Your task to perform on an android device: Get Help From the edX AI chat box on how to enroll for any course on the edX app.
Image 0: 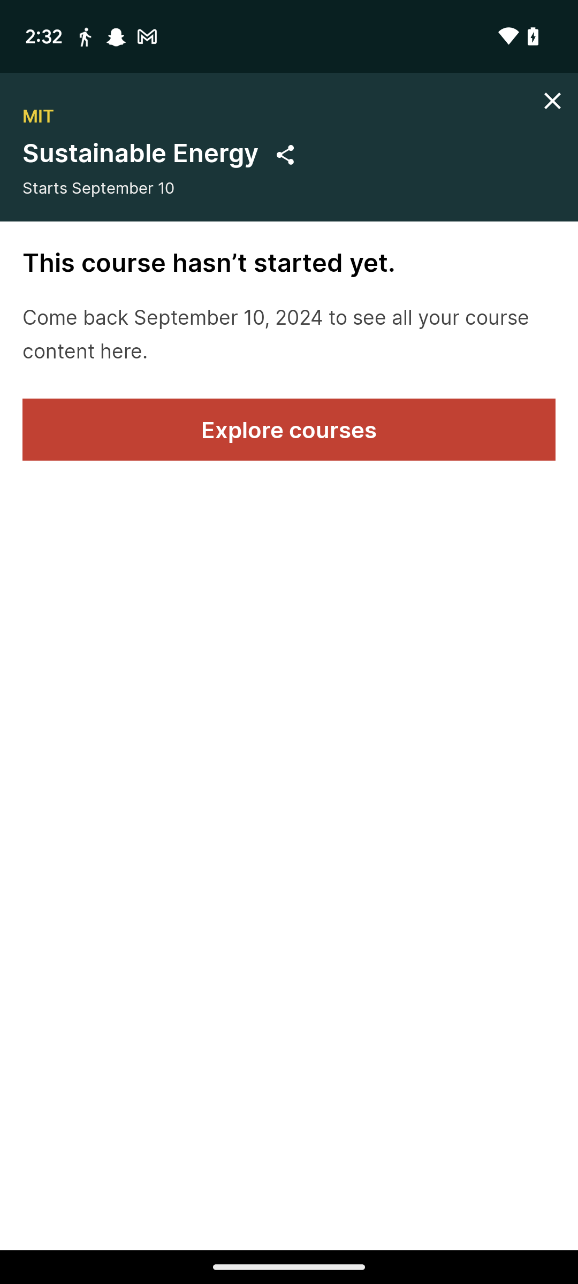
Go back to the course screen.
Step 0: press back button
Image 1: 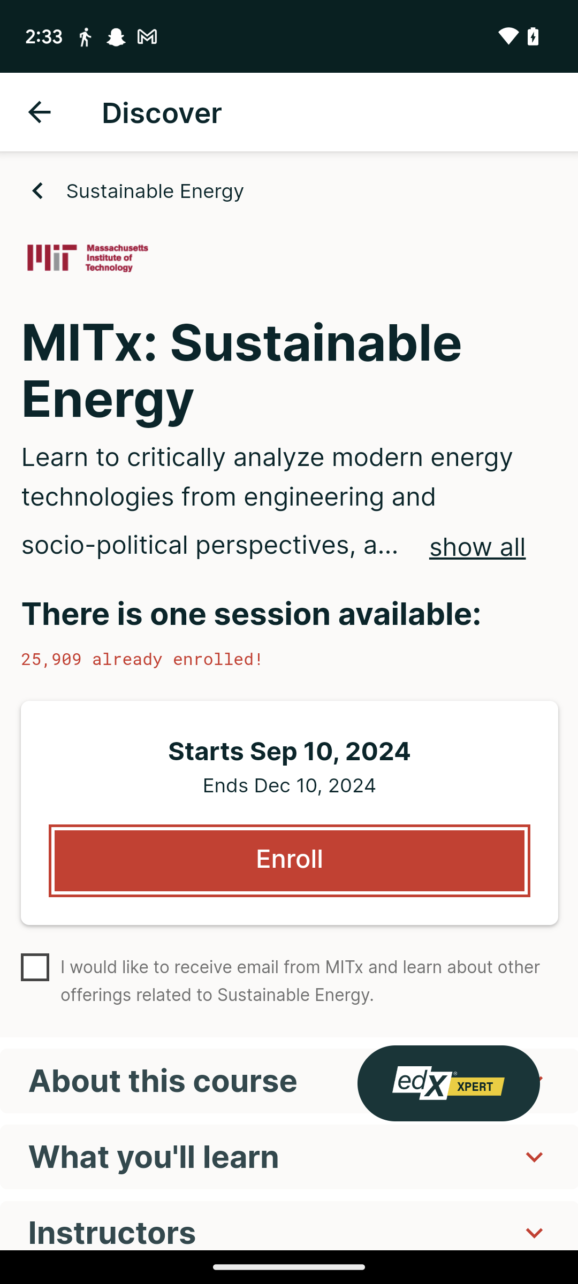
Click on edX chat bot.
Step 1: click (448, 1083)
Image 2: 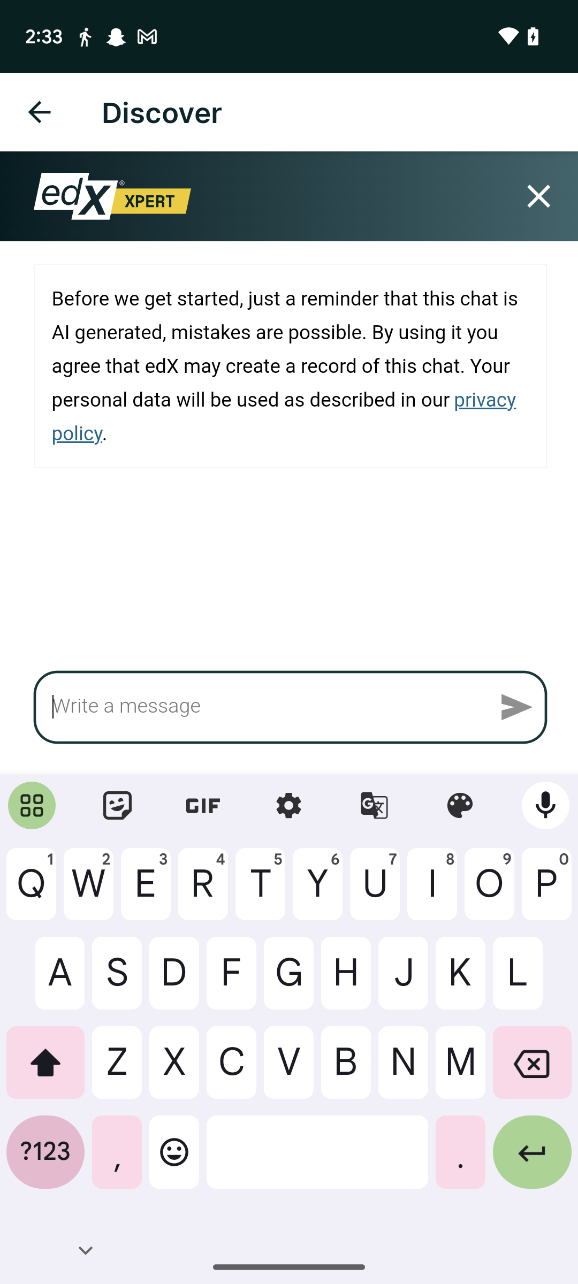
Type in how to enroll for any course.
Step 2: type "how to enroll for any course"
Image 3: 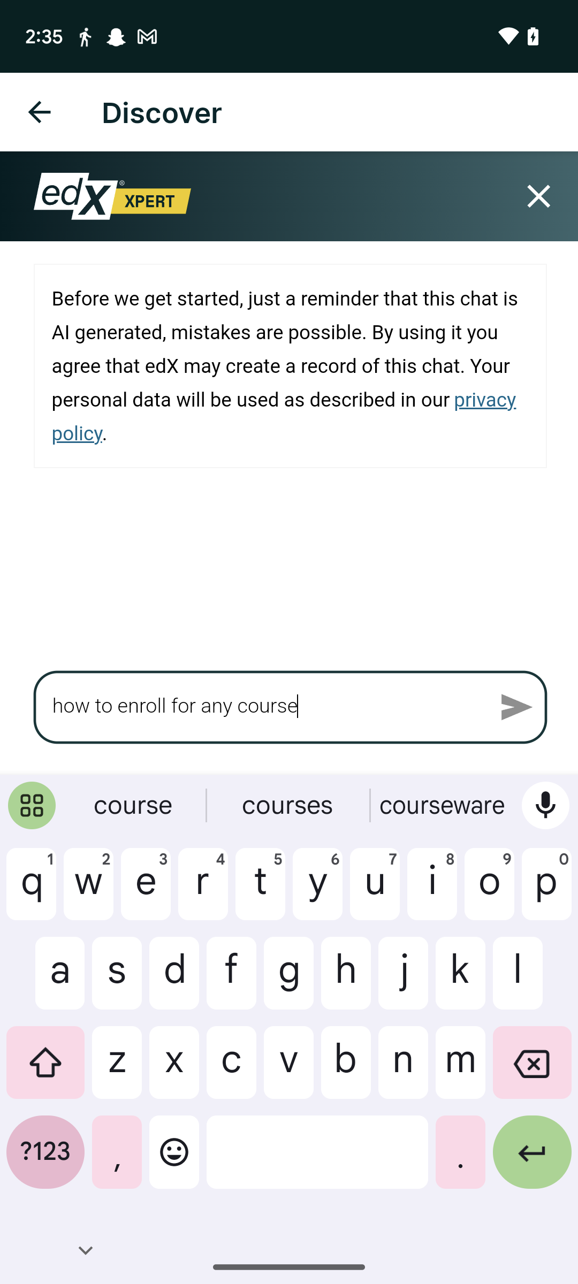
Click on the send icon.
Step 3: click (290, 463)
Image 4: 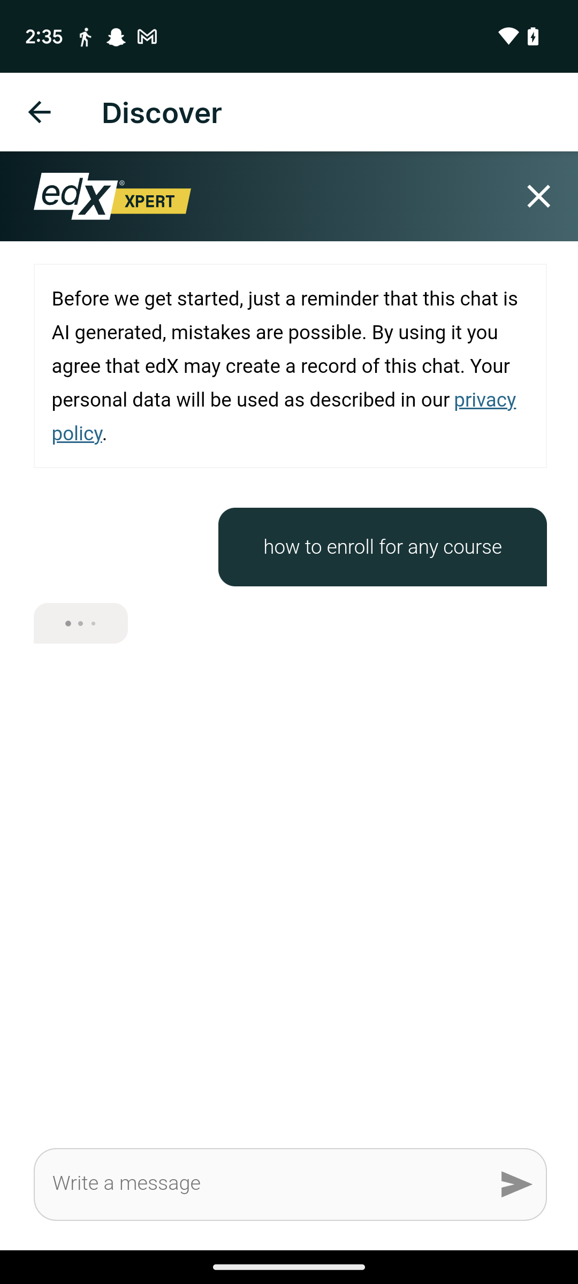
Click on the send icon.
Step 4: wait